Your task to perform on an android device: Open The Lifestyle app, Type in a search bar and search BIBA Woman Printed V-Neck Waist-Tie Detailed Jumpsuit for Women.
Image 0: 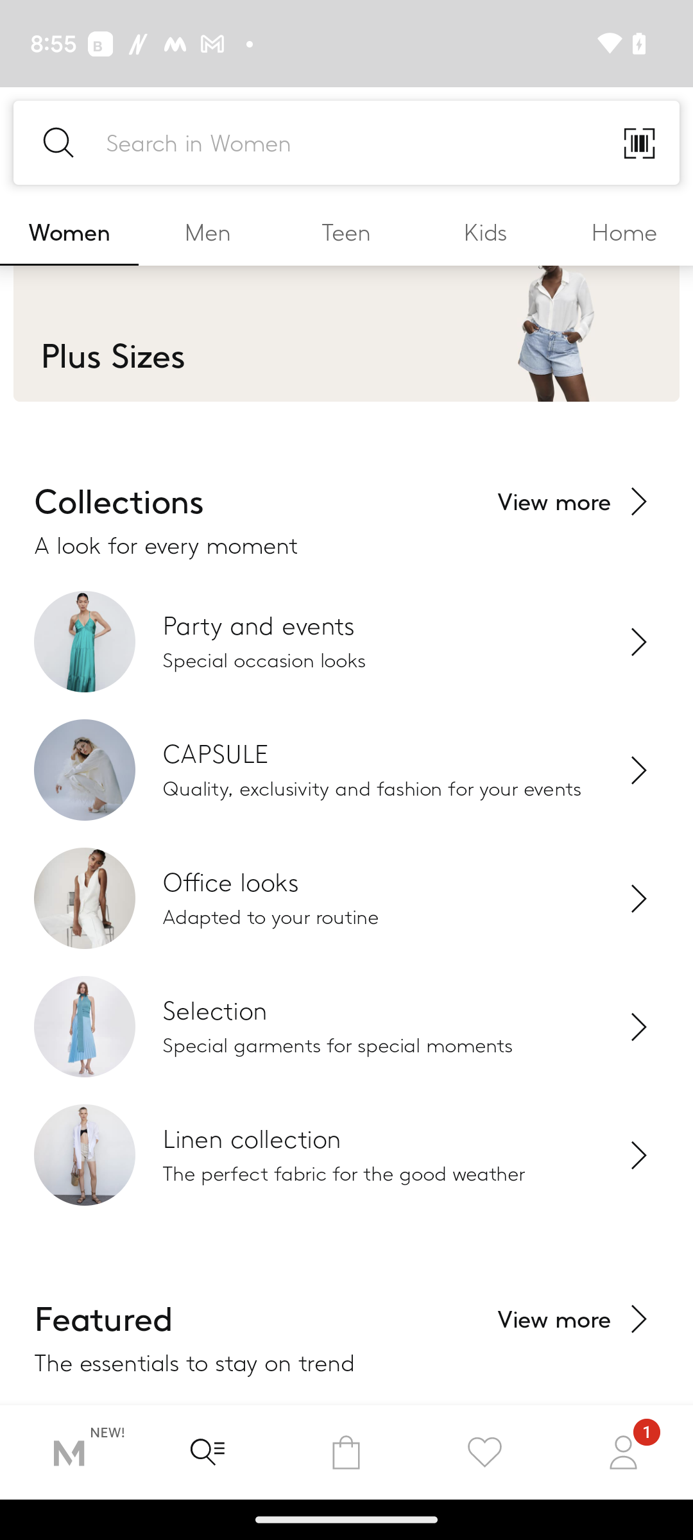
open lifestyle app
Step 0: open app "Lifestyle"
Image 1: 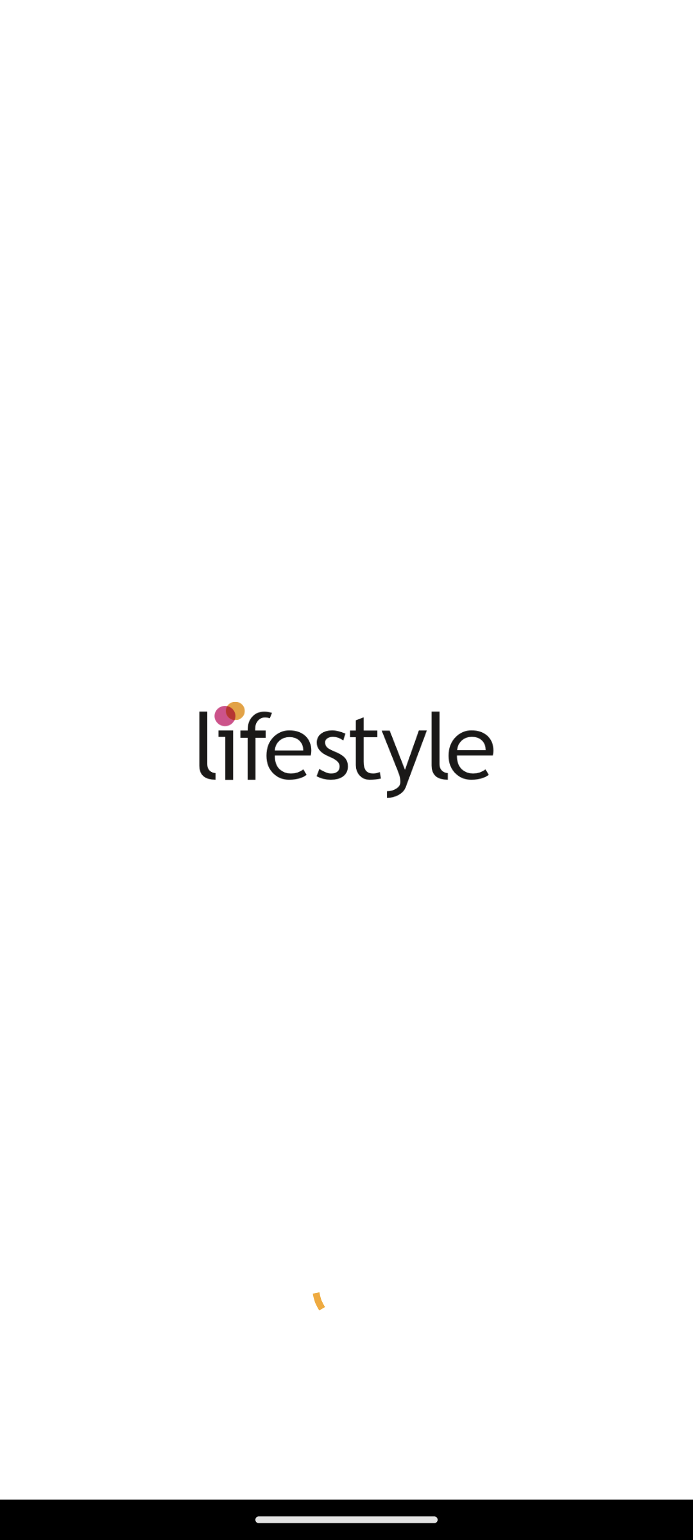
open lifestyle app
Step 1: wait
Image 2: 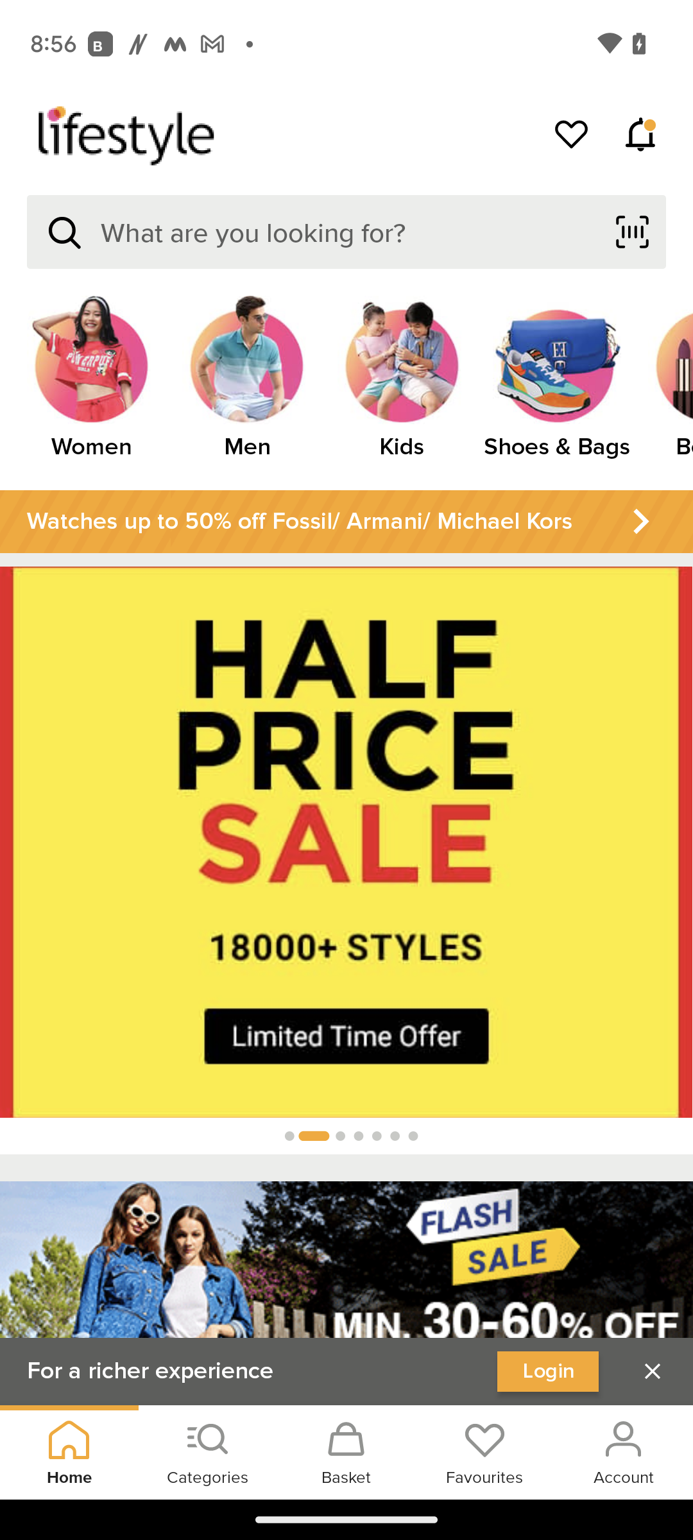
click on the search icon at the top left corner of the screen below lifestyle
Step 2: click (64, 232)
Image 3: 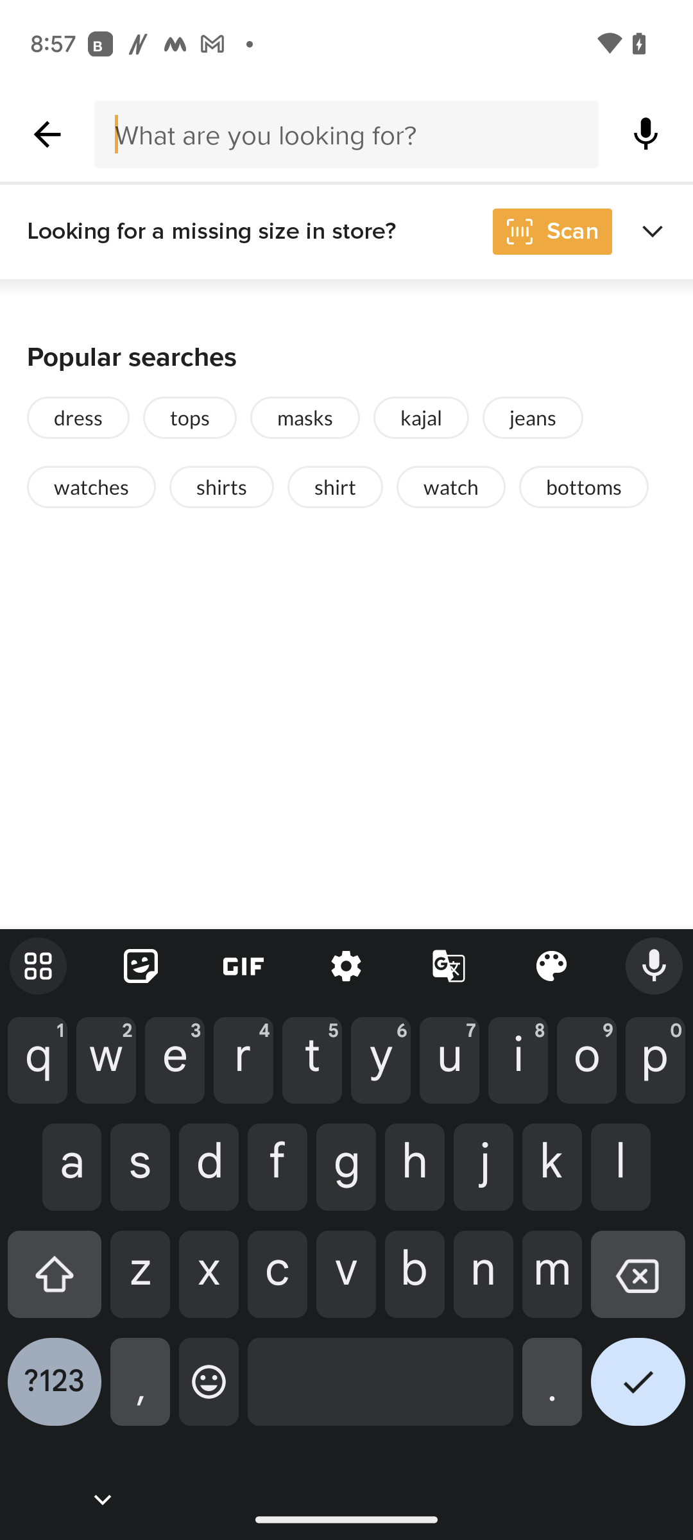
type BIBA Woman Printed V Neck Waist Tie Detailed Jumpsuit for Women
Step 3: type "BIBA Woman Printed V Neck Waist Tie Detailed Jumpsuit for Women"
Image 4: 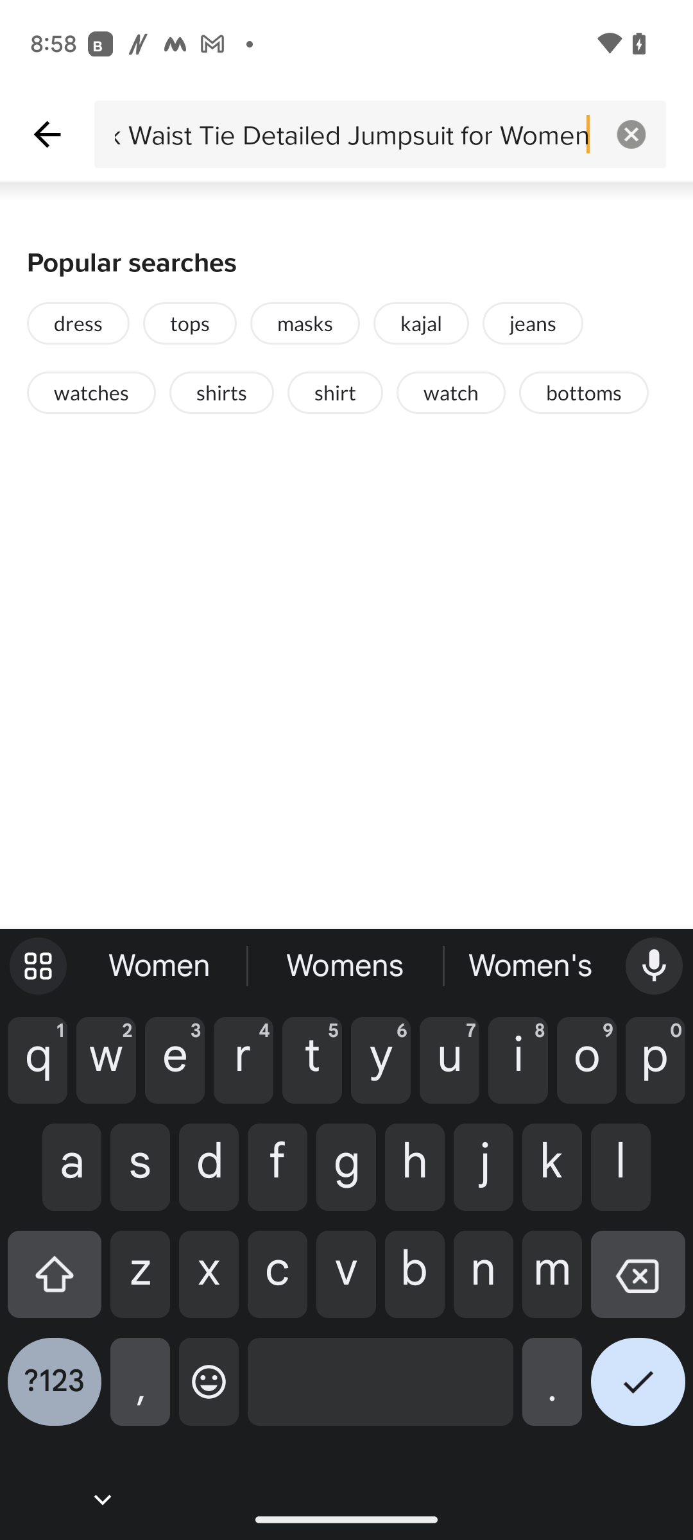
click on the tick icon at the right bottom corner of the screen
Step 4: click (638, 1392)